Your task to perform on an android device: Go to the Google Slides app & add the text xxyyzz to the current slide
Image 0: 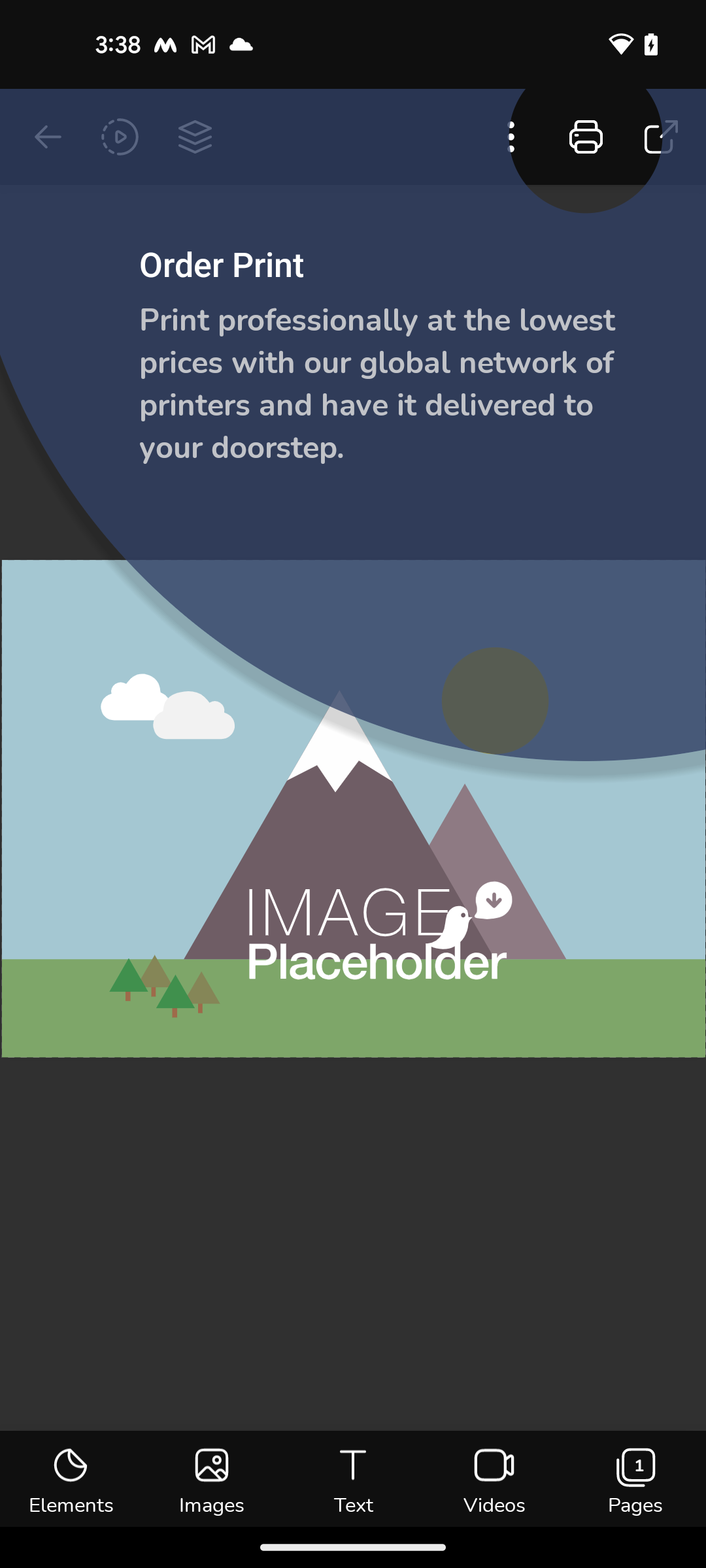
open the Google Slides app
Step 0: open app "Slides"
Image 1: 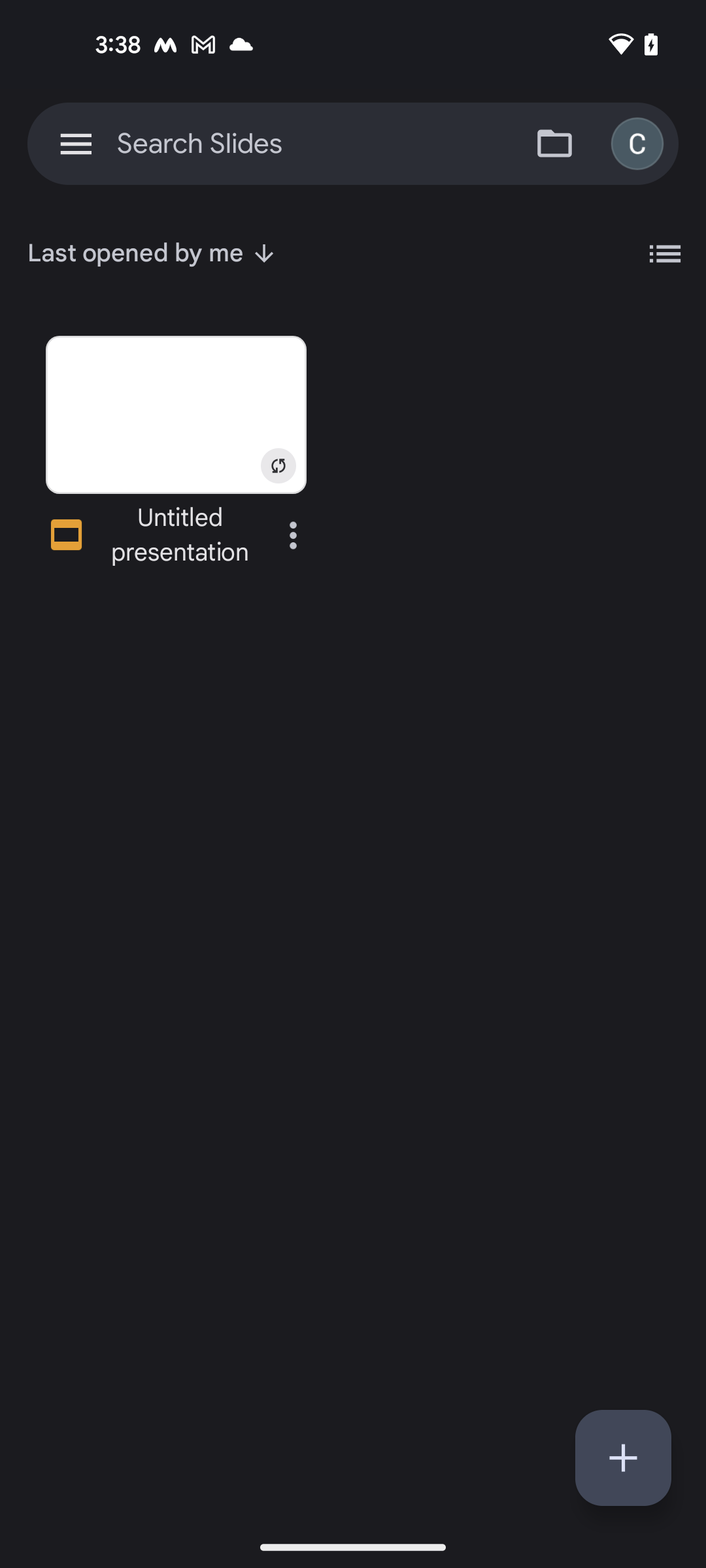
click on the presentation
Step 1: click (212, 421)
Image 3: 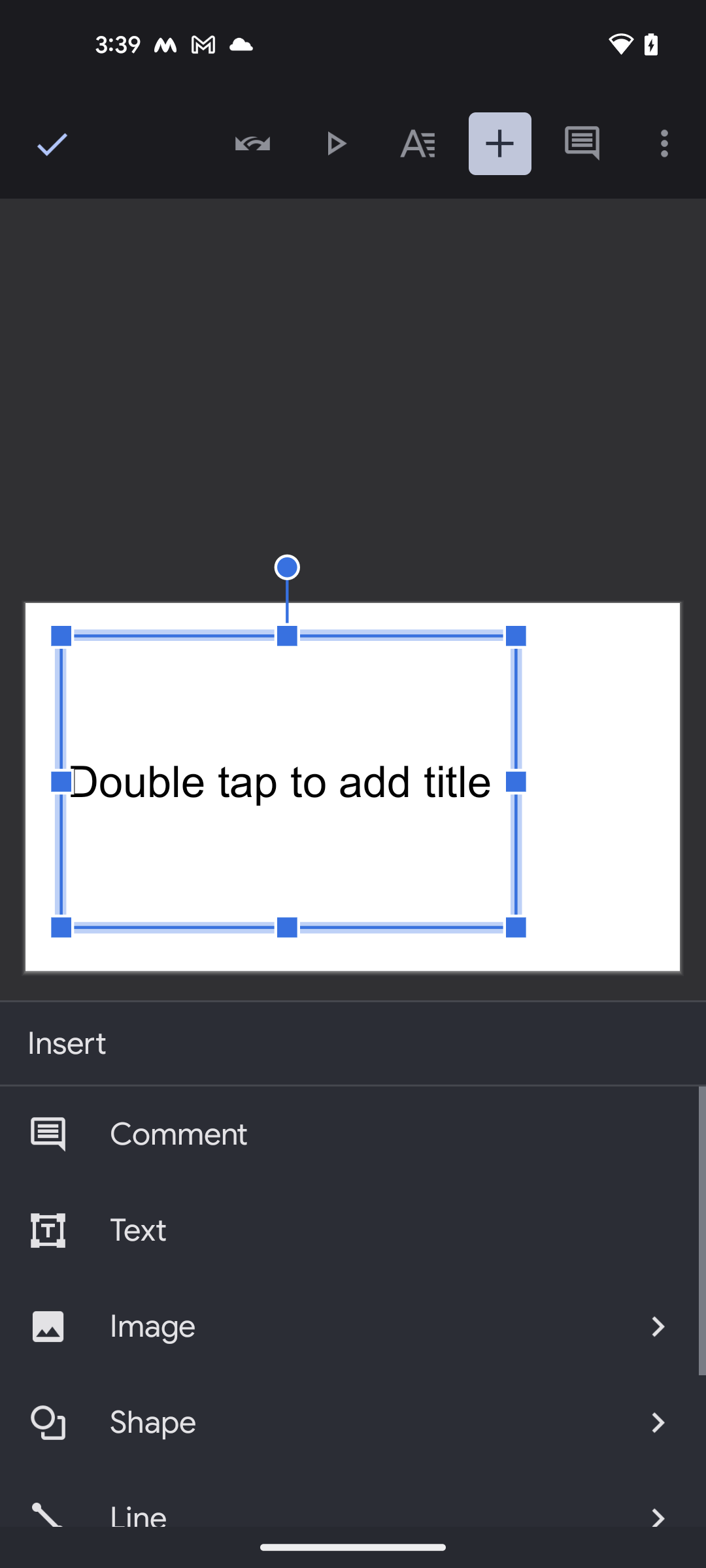
click on the text option
Step 3: click (394, 1230)
Image 4: 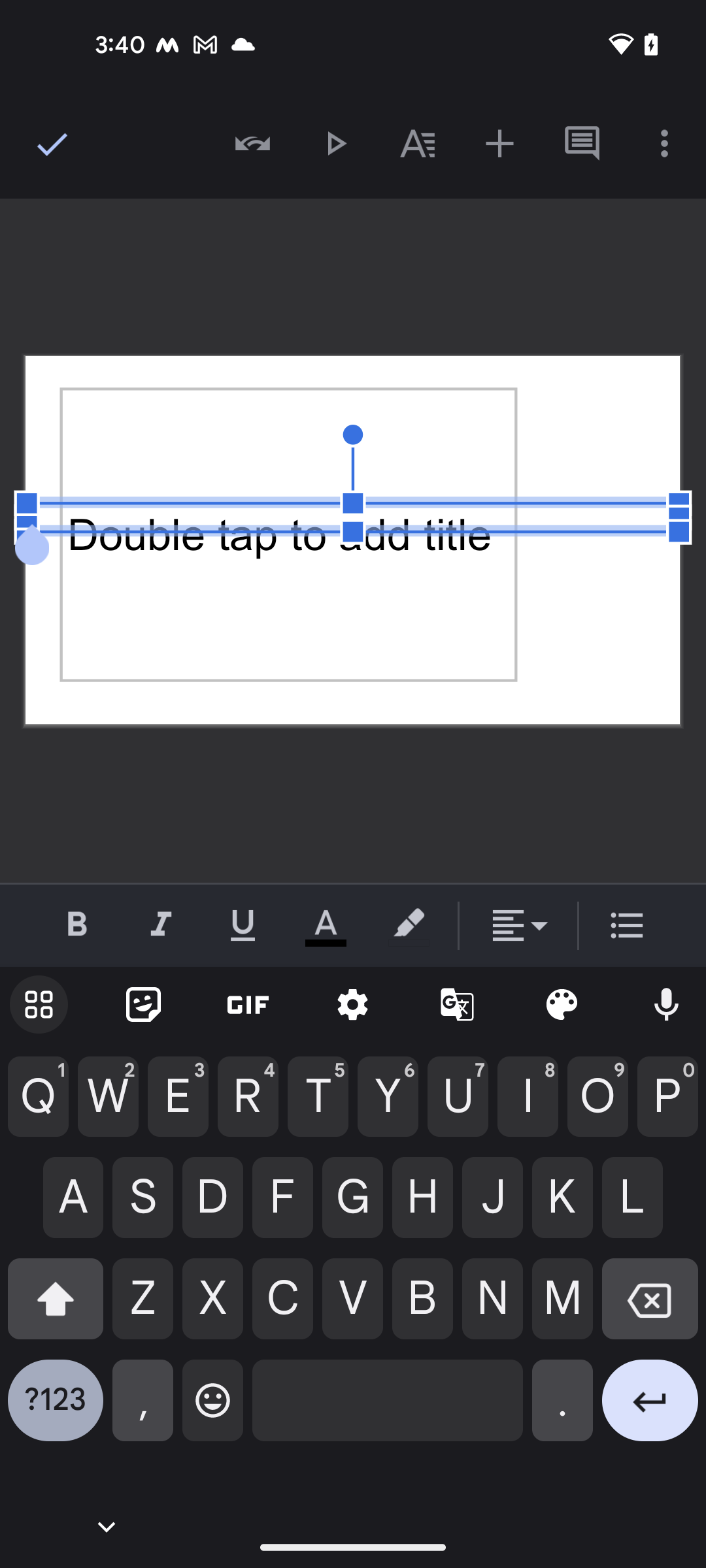
enter the text xxyyzz
Step 4: type "xxyyzz"
Image 5: 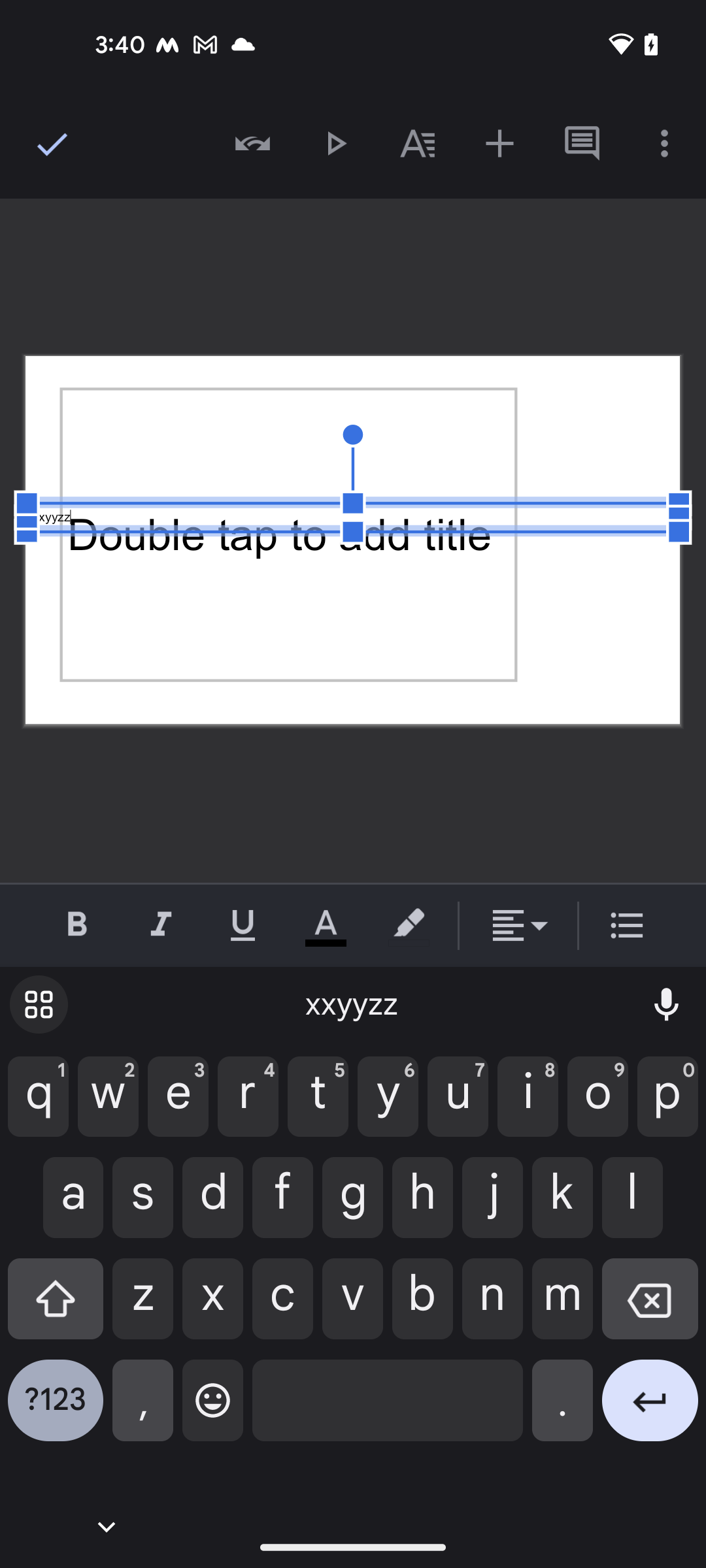
click on the tick icon at the top left corner of the screen
Step 5: click (48, 143)